Your task to perform on an android device: View locks on the Hardware Shop app.
Image 0: 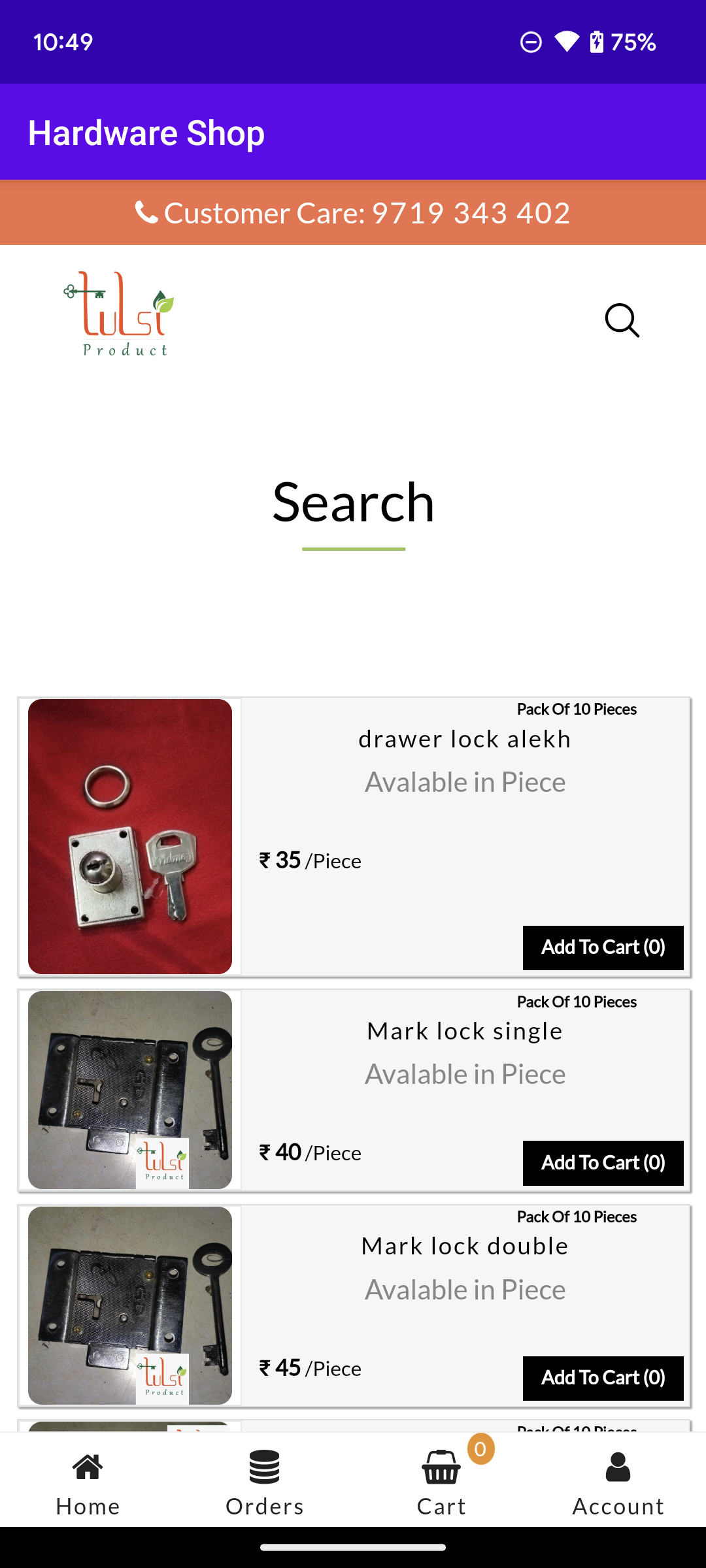
Click on the Mark lock single on the screen.
Step 0: click (465, 1073)